Your task to perform on an android device: I'm going to Rio de Janeiro, my favourite place to vacation, for a few days starting on November 24. Use the Wanderu app to look for bus travel from Sao Paulo to Rio de Janeiro.
Image 0: 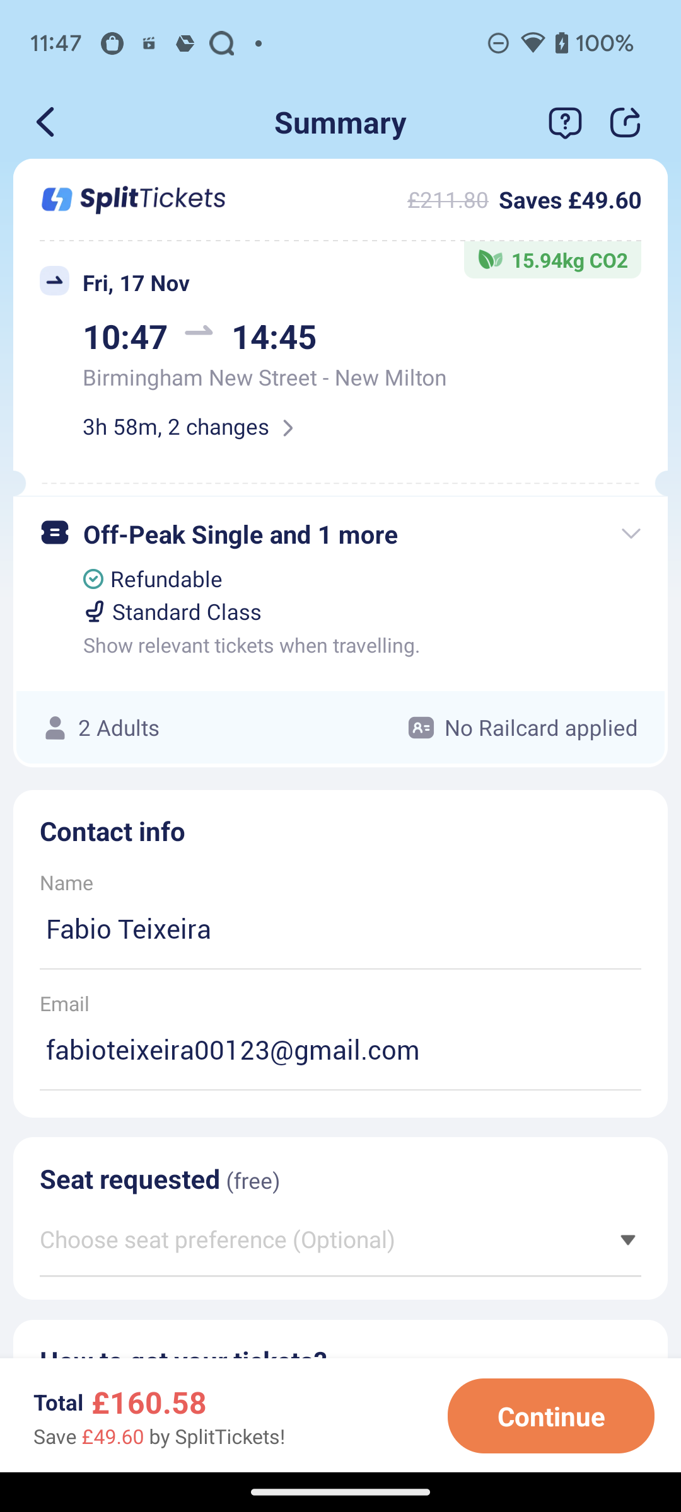
Open Wanderu App
Step 0: open app "Wanderu"
Image 1: 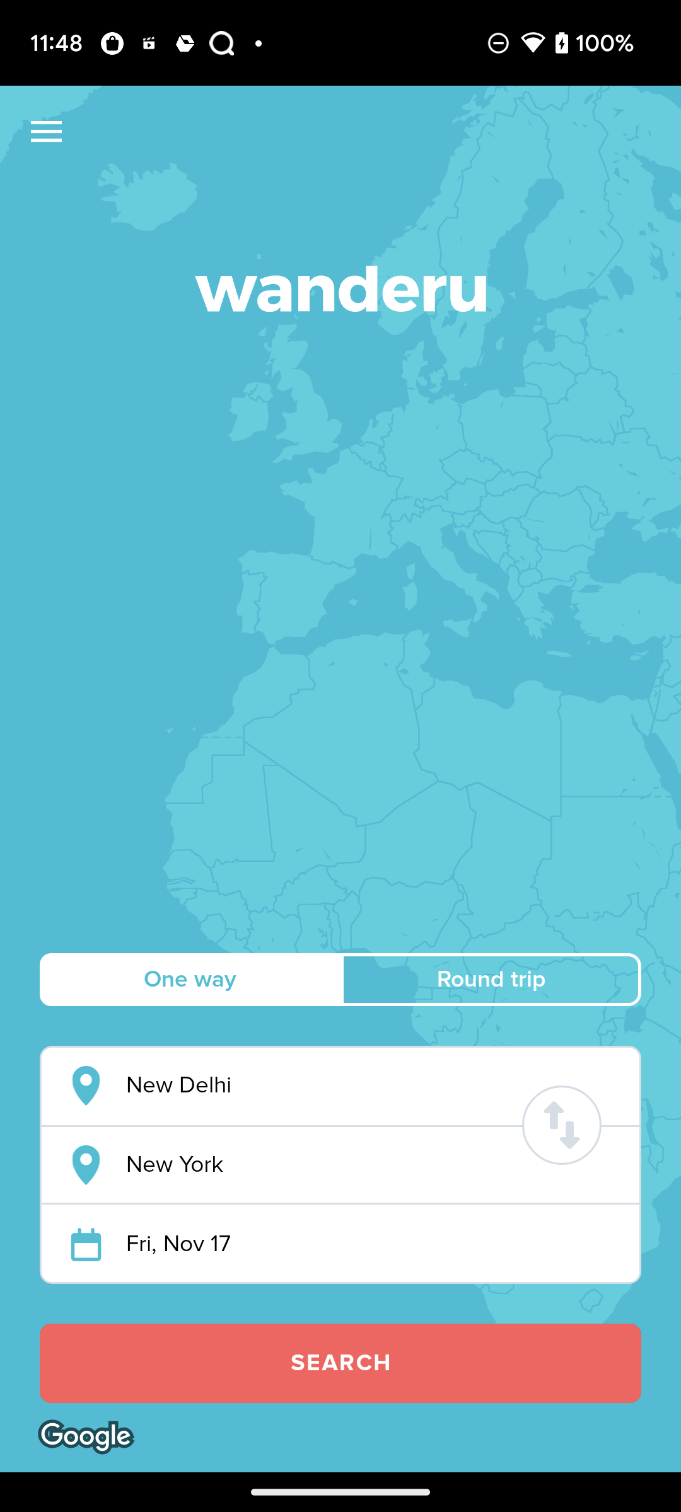
Click on From search bar
Step 1: click (373, 1085)
Image 2: 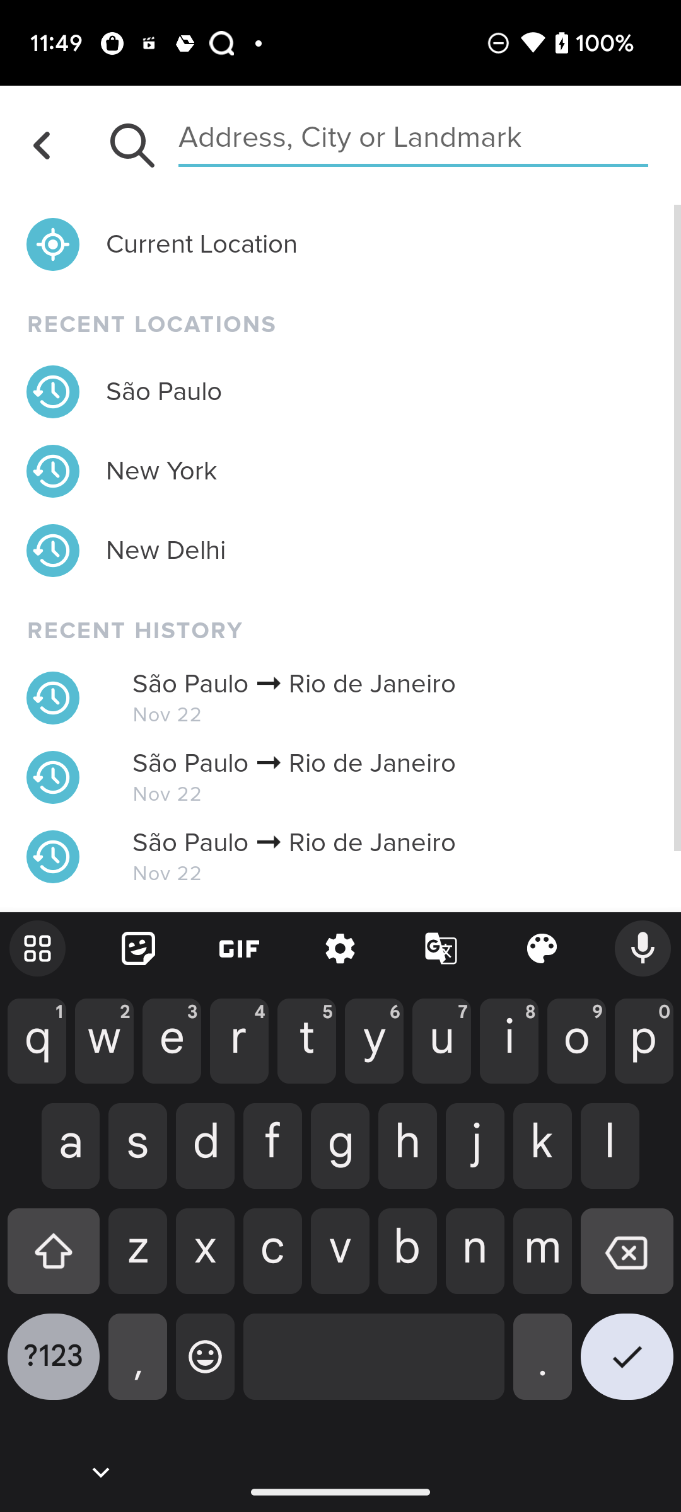
search for sao paulo
Step 2: type "sao paulo"
Image 3: 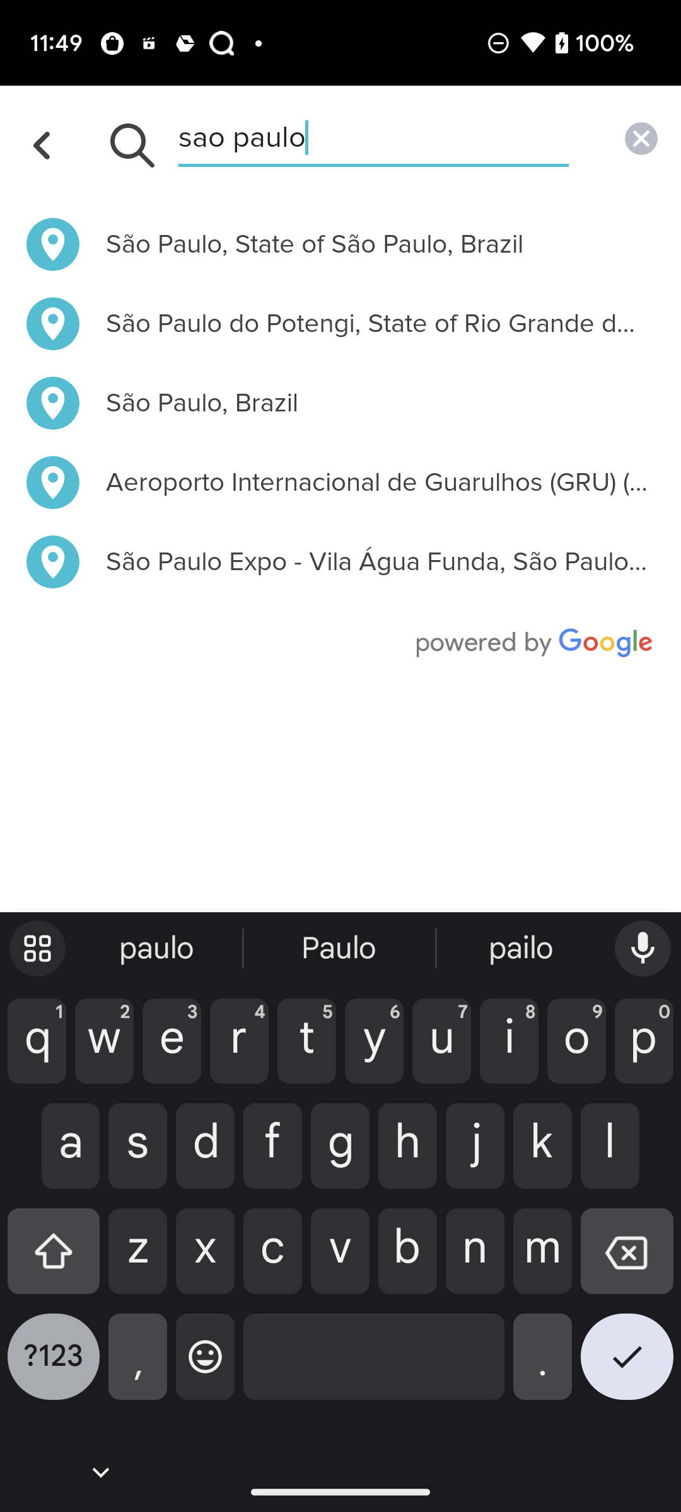
Click on the first search suggestion
Step 3: click (376, 244)
Image 4: 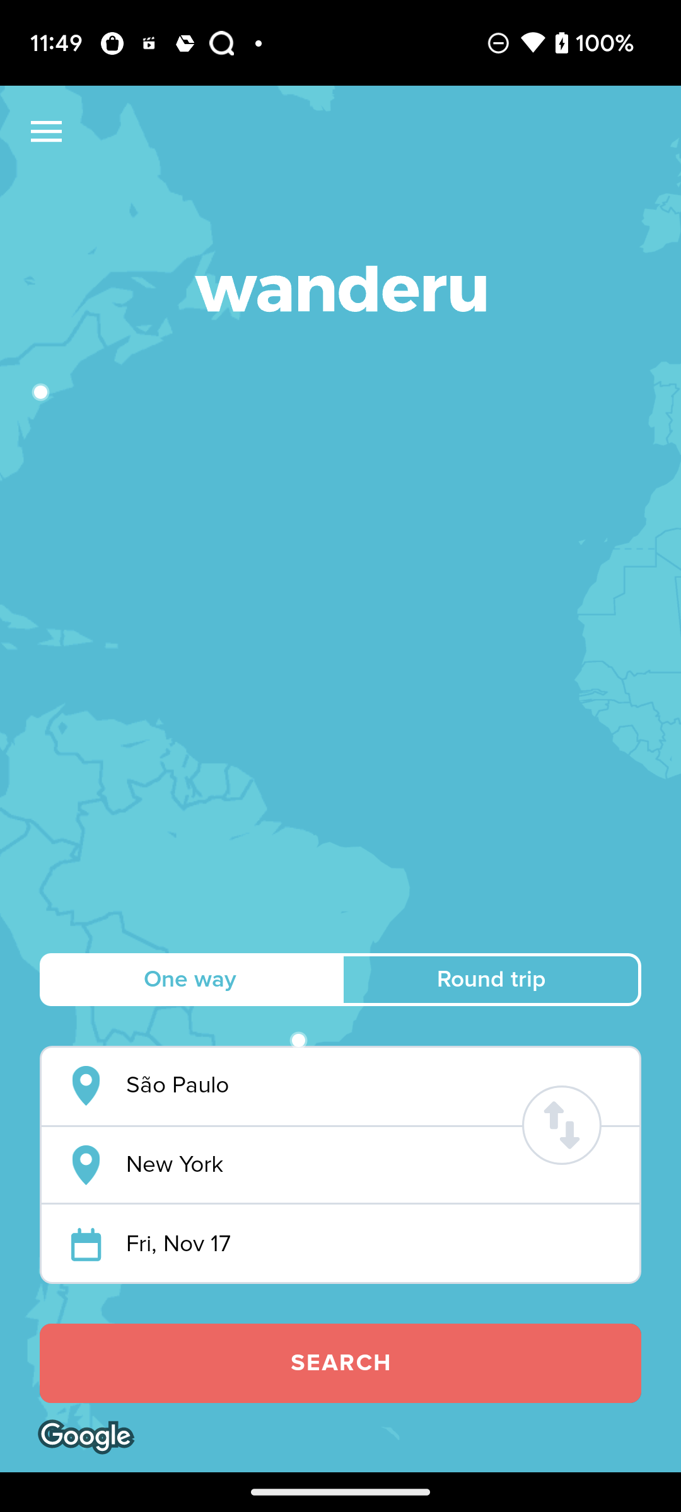
Click on the To search bar
Step 4: click (373, 1165)
Image 5: 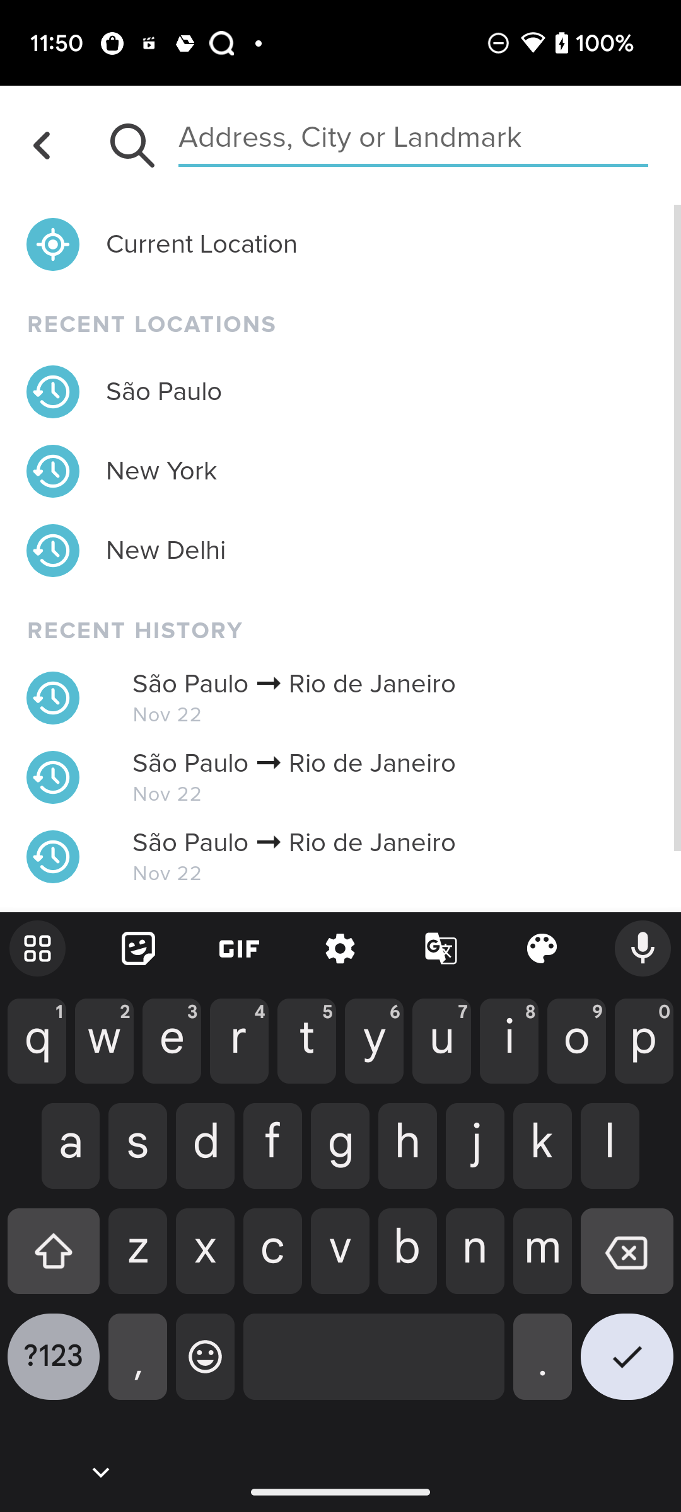
Search for Rio de Janeiro
Step 5: type "Rio de Janeiro"
Image 6: 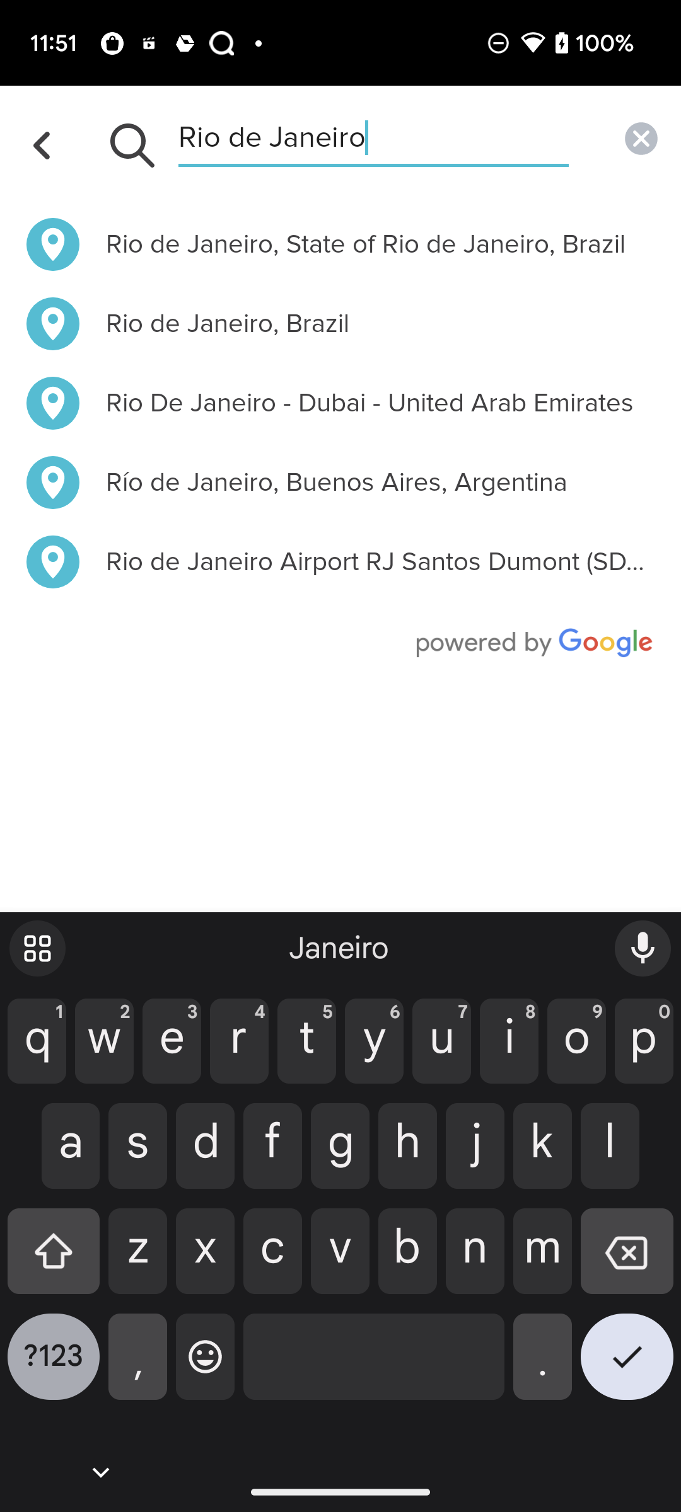
Click on the first search suggestion
Step 6: click (376, 244)
Image 7: 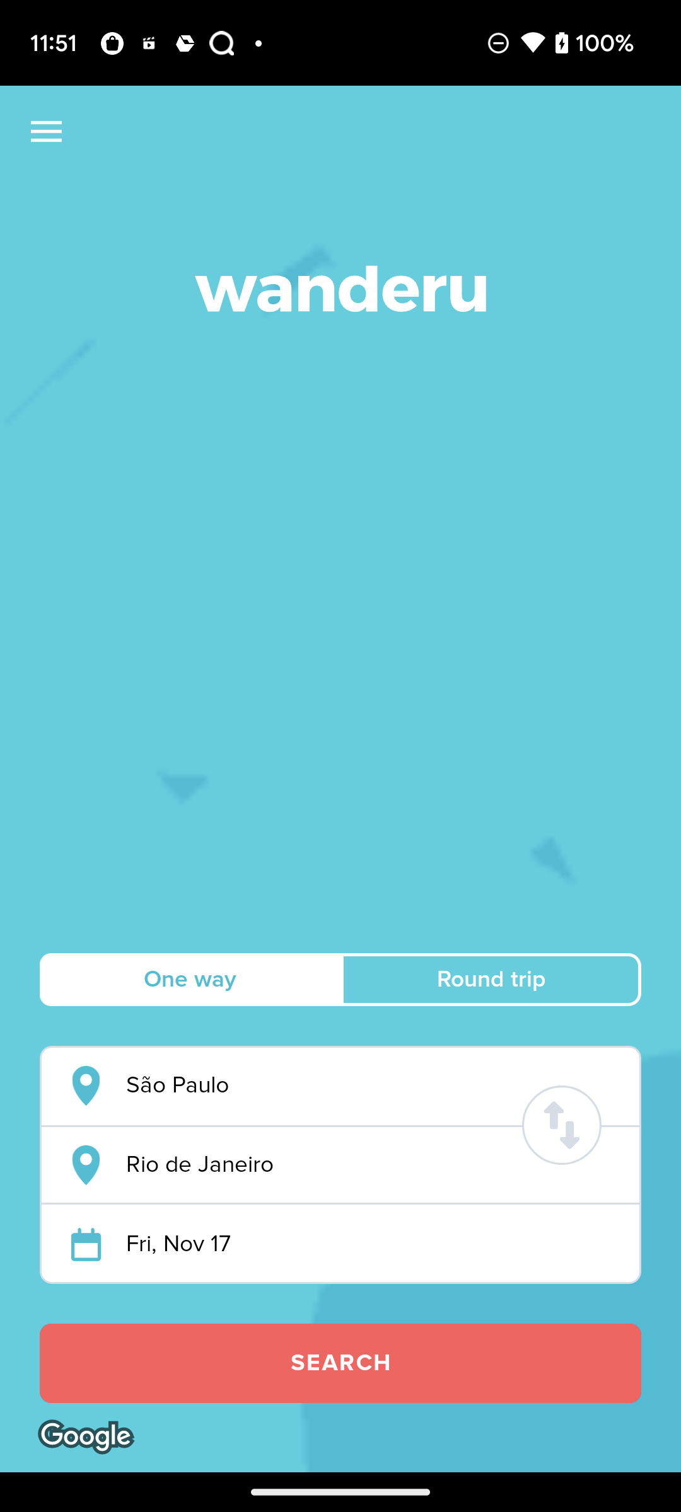
go to the date section
Step 7: click (373, 1244)
Image 8: 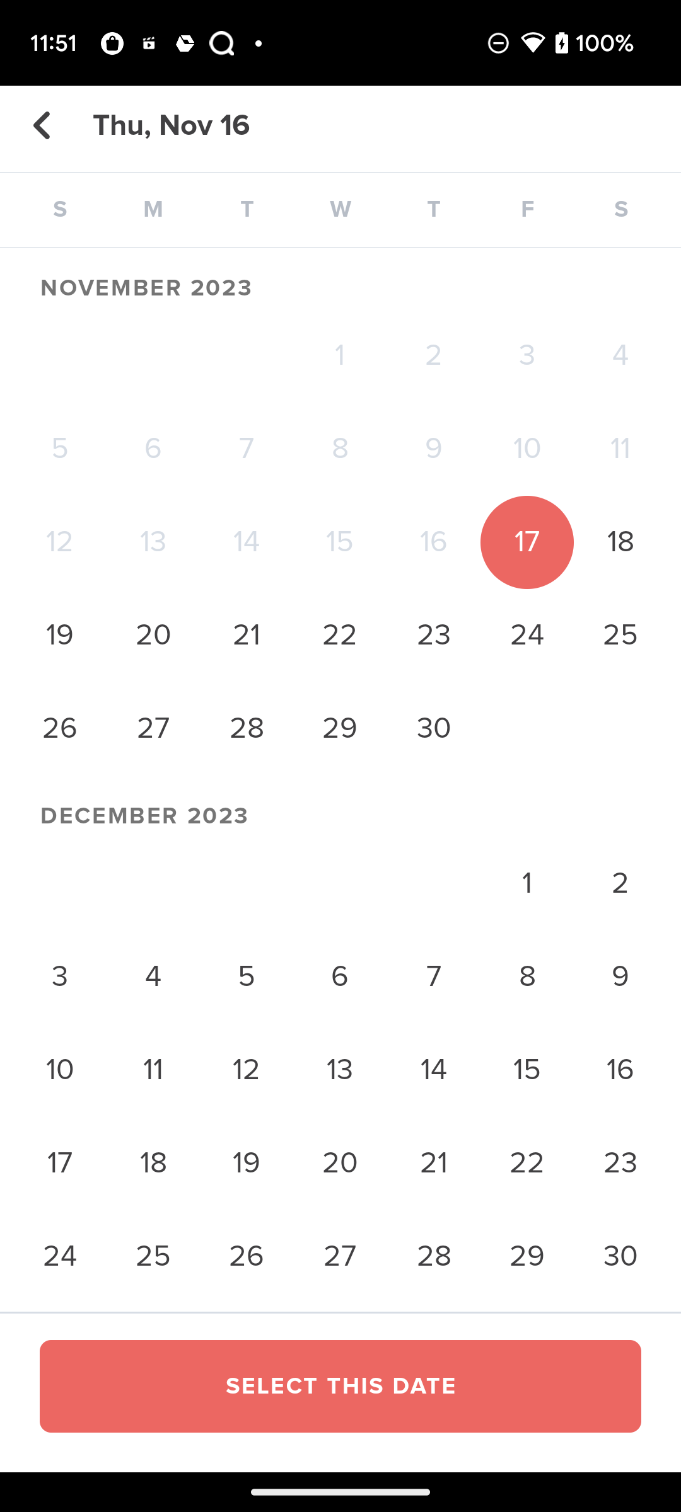
select date as November 24
Step 8: click (527, 635)
Image 9: 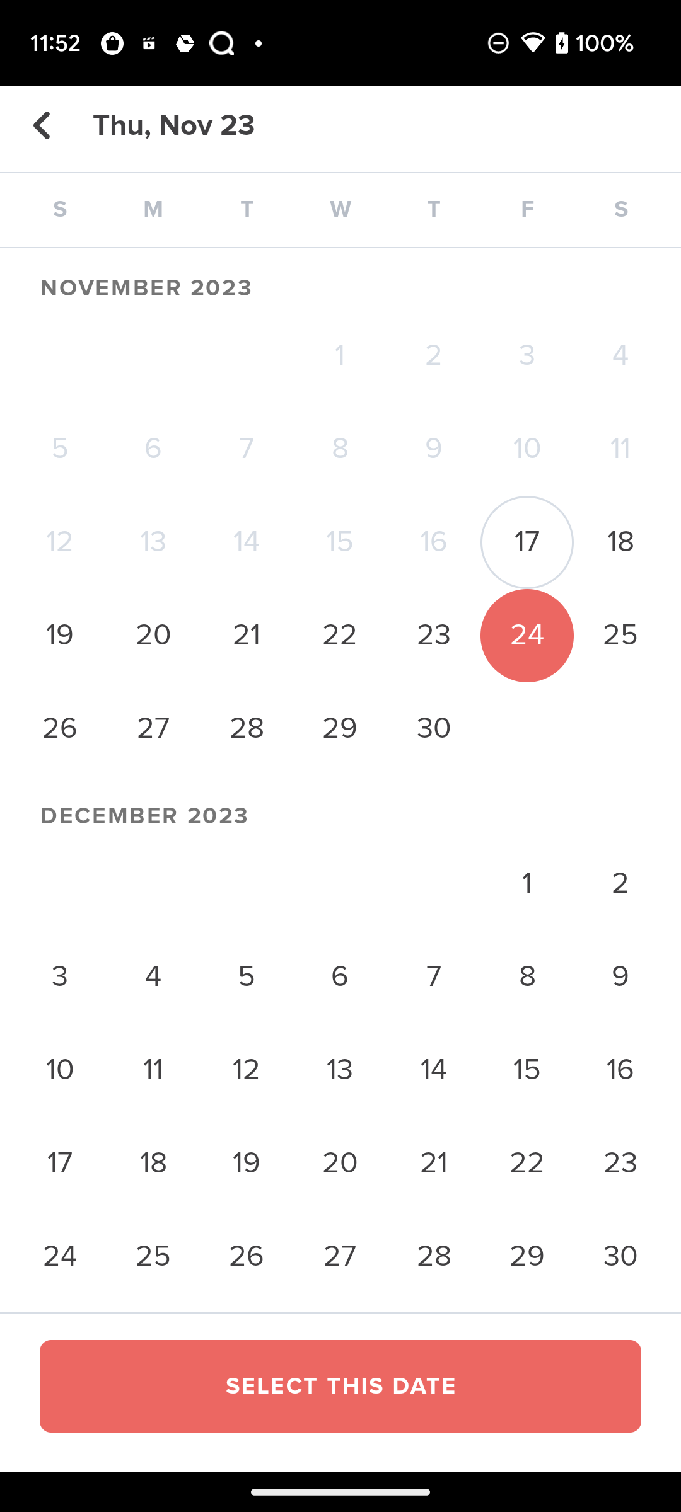
Click on SELECT THIS DATE at the bottom of the screen
Step 9: click (340, 1363)
Image 10: 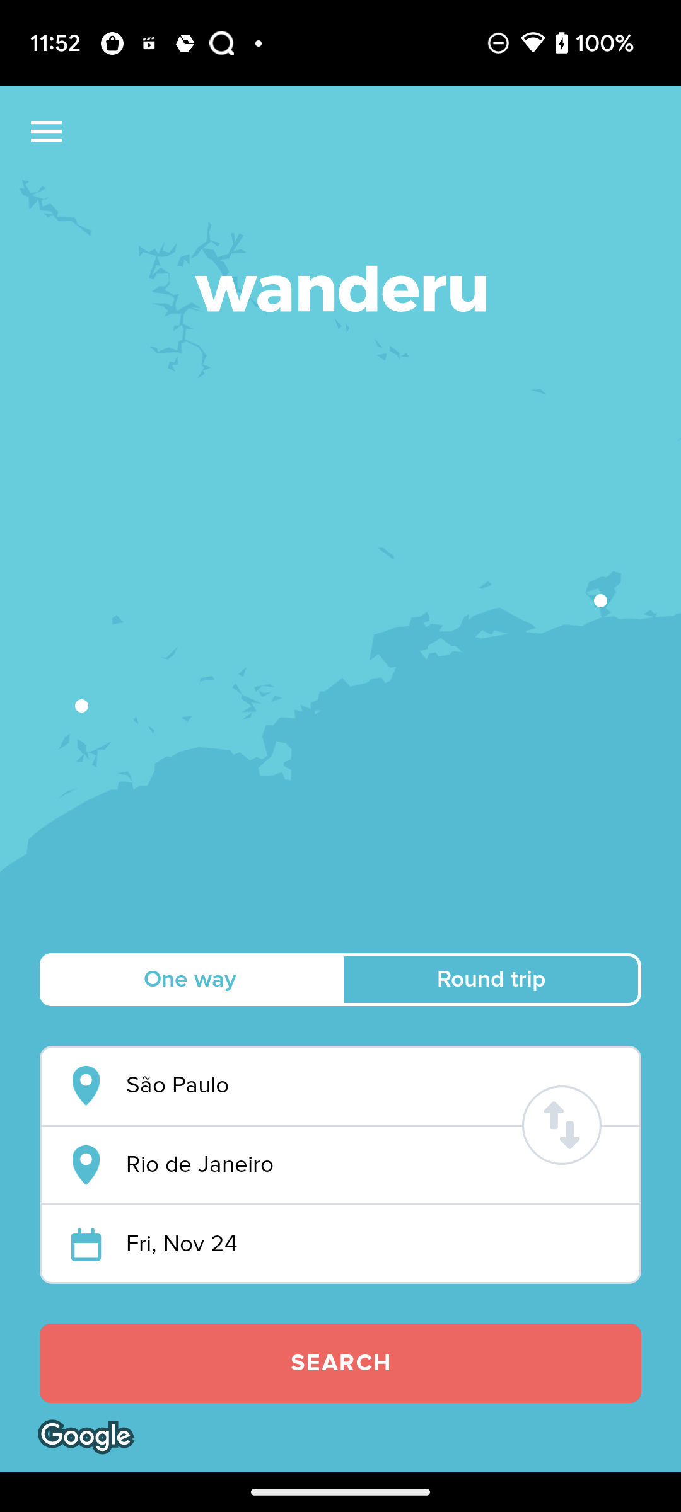
Click on SEARCH button at the bottom of the screen
Step 10: click (340, 1363)